Your task to perform on an android device: I want to view the door set Hardware fitting by Pekt brand to see the price and quality in the Mywarehouse app
Image 0: 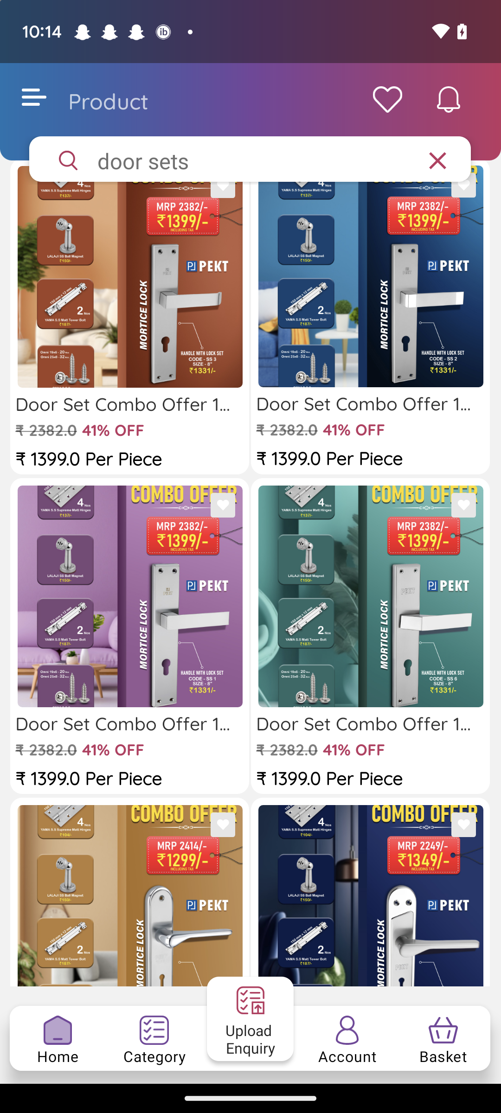
Click on the third option 
Step 0: click (241, 629)